Your task to perform on an android device: Please direct me from Brussels mini to antwerp in the correct way as I'm not familiar with the direction.
Image 0: 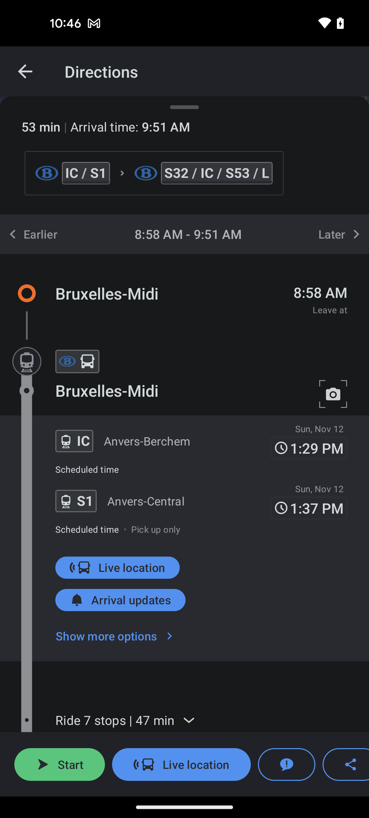
Swipe down to view the directions
Step 0: scroll up